Your task to perform on an android device: I have been looking for a  Terminator in the  Pesticide category, so I'm going to check on the Industrybuying app.
Image 0: 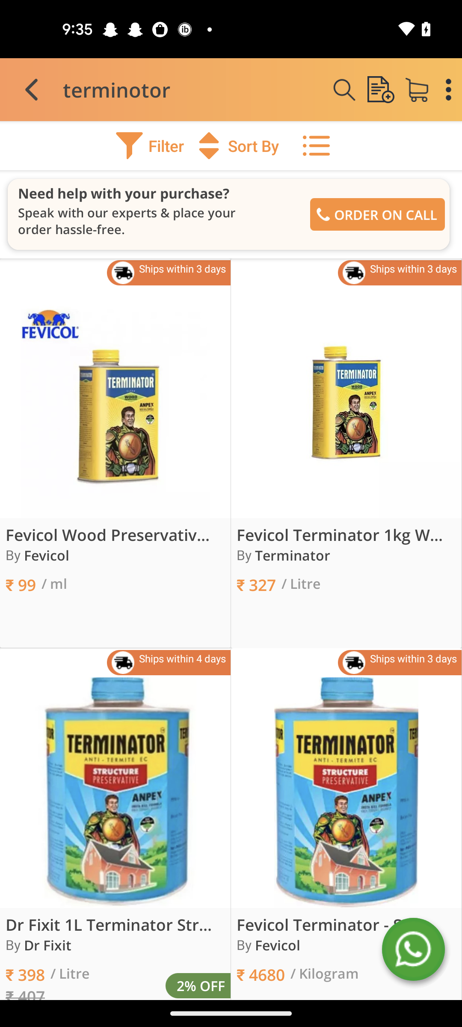
Click on the Filter icon
Step 0: click (150, 145)
Image 1: 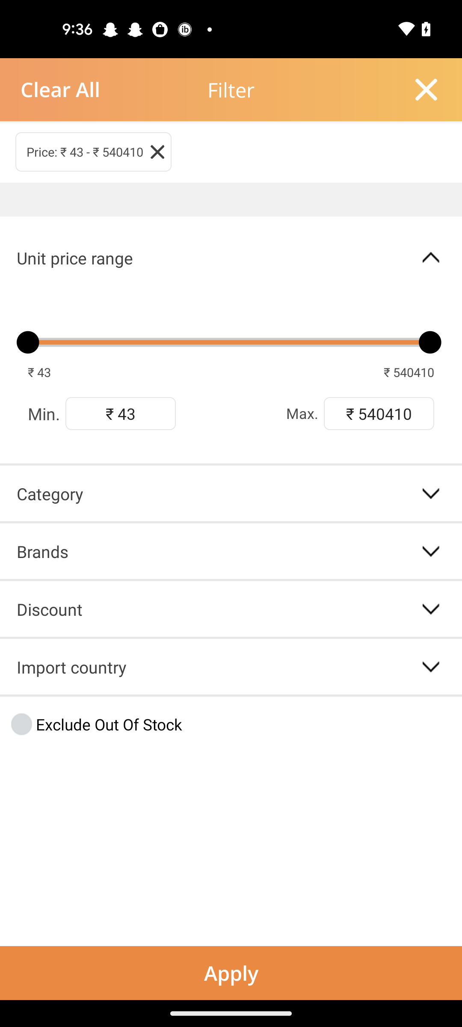
Click on the category tab
Step 1: click (231, 493)
Image 2: 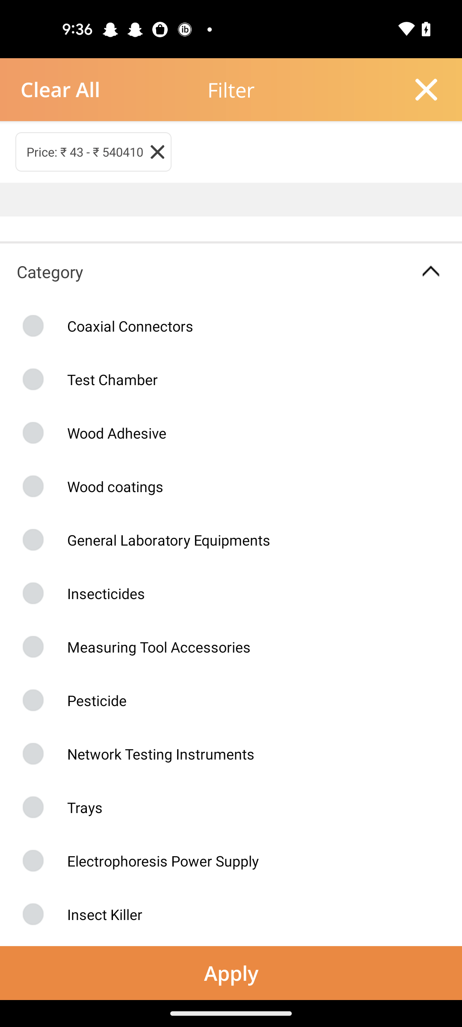
Click on the Pesticide
Step 2: click (74, 700)
Image 3: 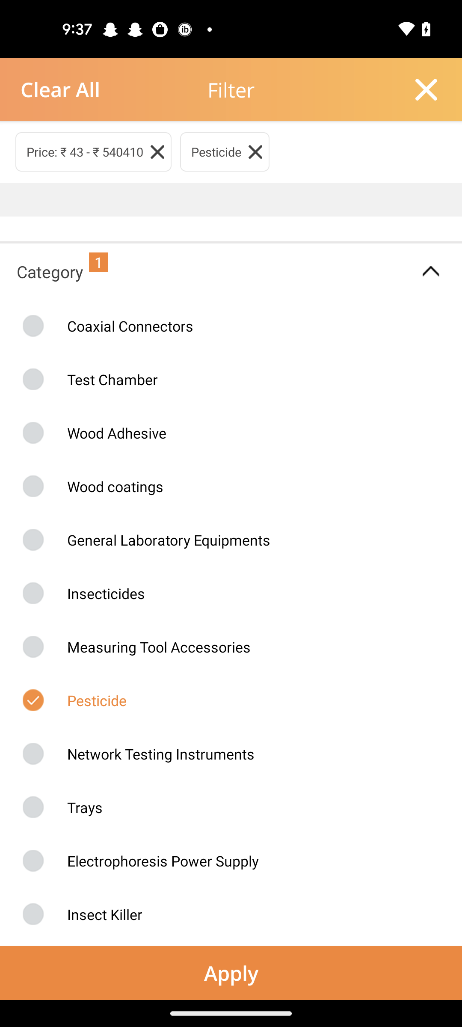
Click on the Apply tab
Step 3: click (231, 973)